Your task to perform on an android device: My friend wants to buy something for me, so please share the reminder "Grocery" on the  Just Reminder app with him via email at Thomas123@gmail.com.
Image 0: 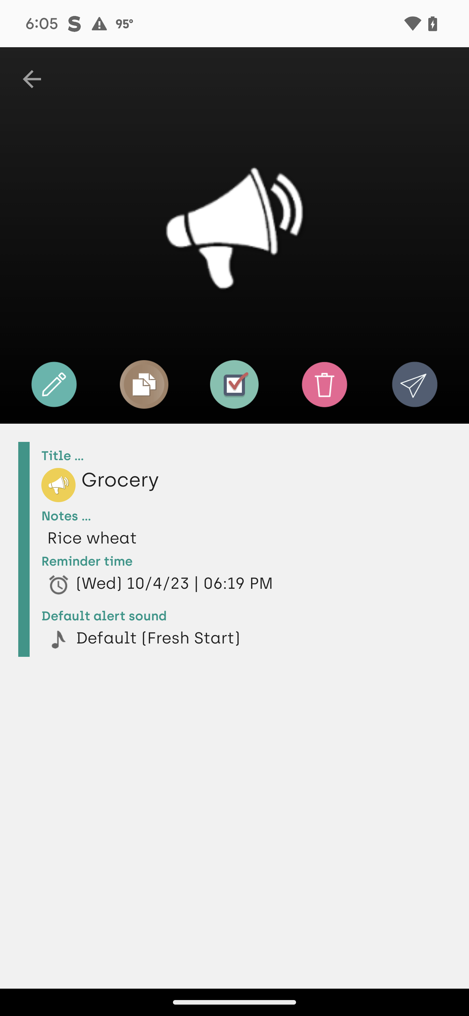
Click on the send icon 
Step 0: click (415, 384)
Image 1: 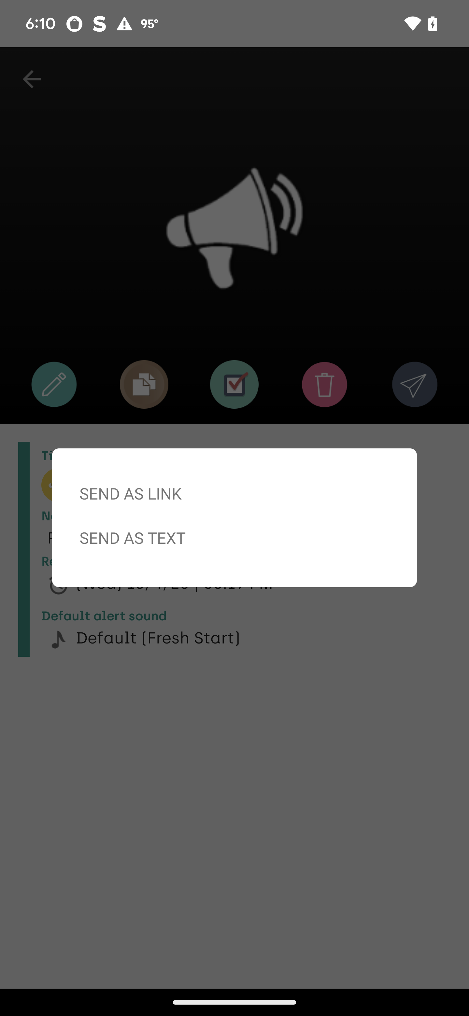
Click on the send as a link
Step 1: click (234, 493)
Image 2: 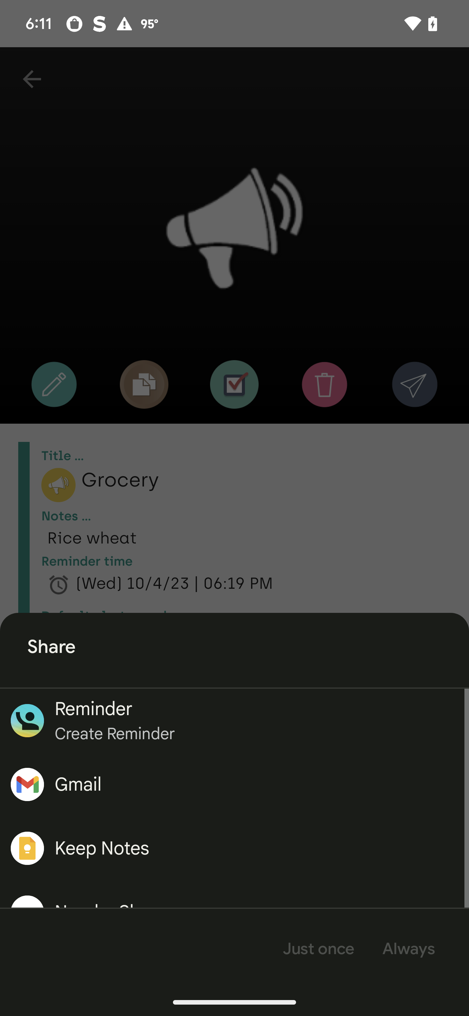
Click on the gmail
Step 2: click (78, 784)
Image 3: 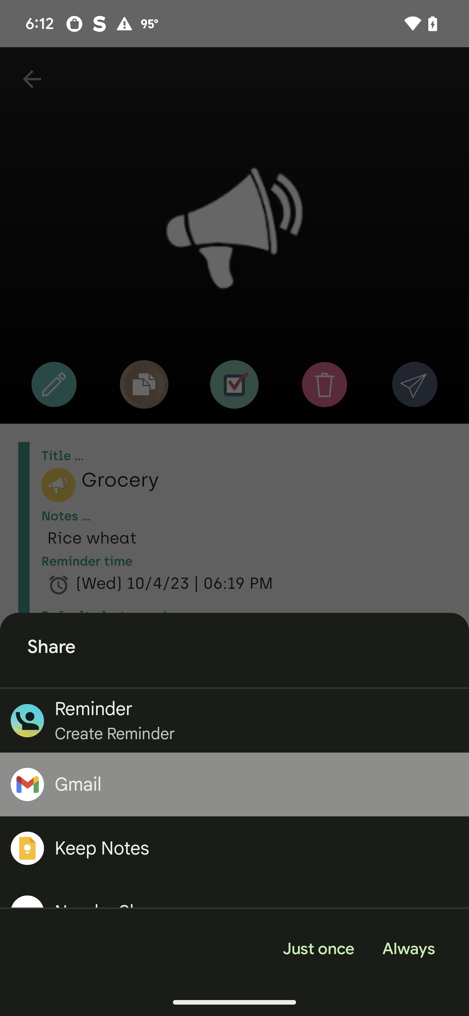
Click on the gmail
Step 3: wait
Image 4: 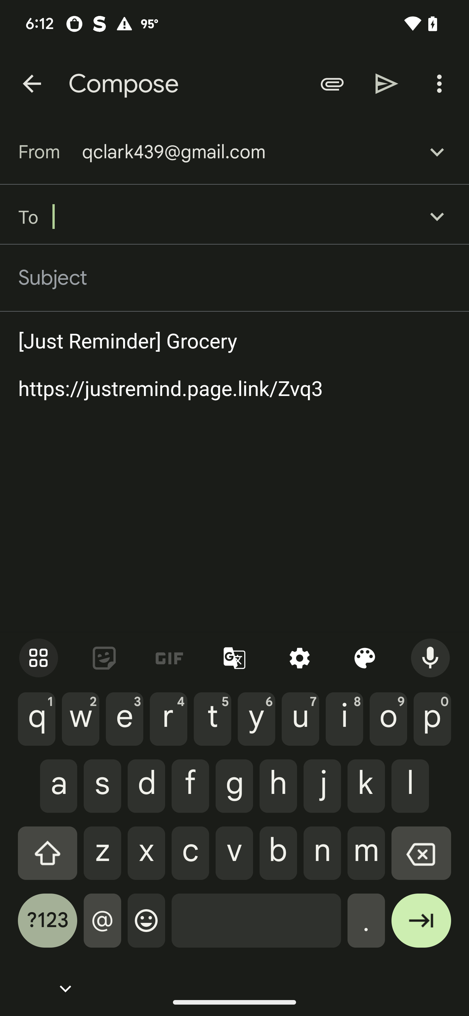
Type Thomas123@gmail.com in the recipient tab
Step 4: type "Thomas123@gmail.com"
Image 5: 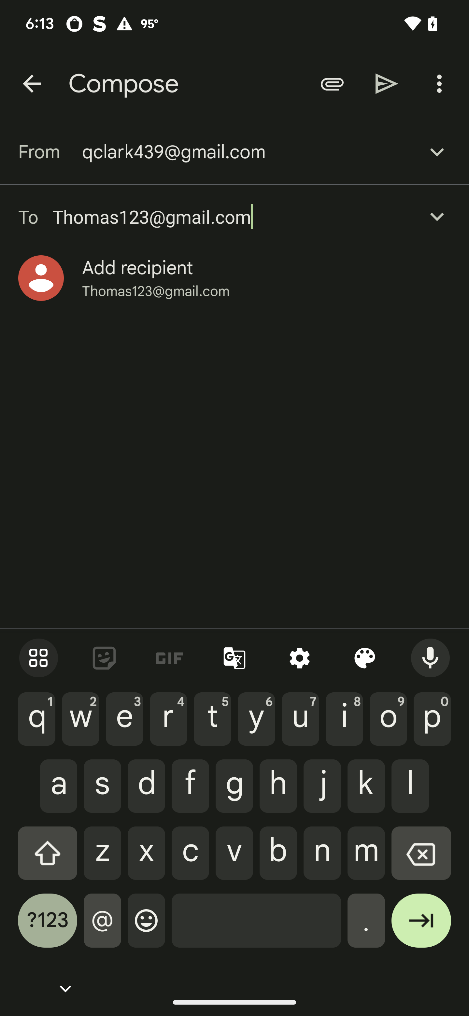
Click on the send button
Step 5: click (387, 83)